Your task to perform on an android device: Read the reviews for the Hoka One One shoes so as to judge the quality and other parameters of the product in the eBay app.
Image 0: 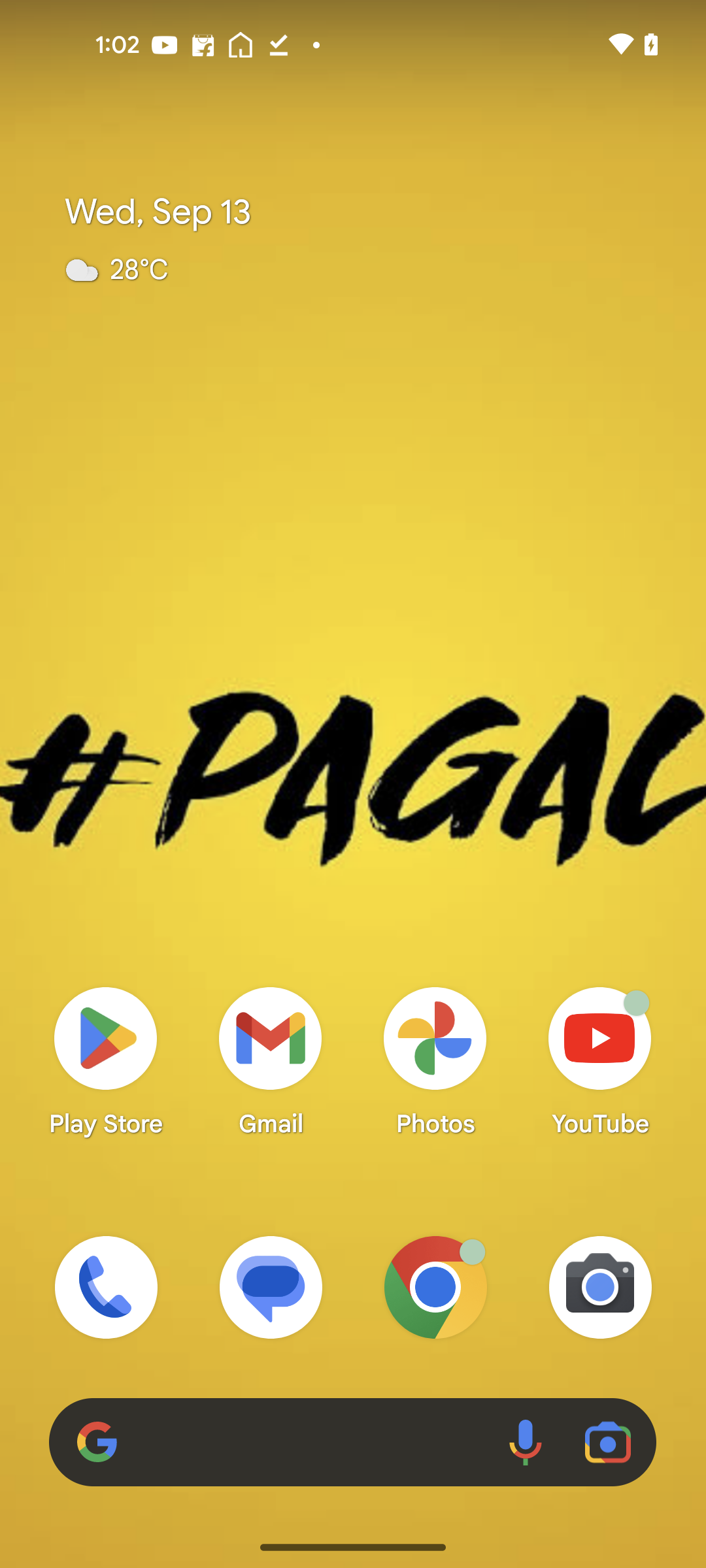
Open the eBay app
Step 0: open app "eBay"
Image 1: 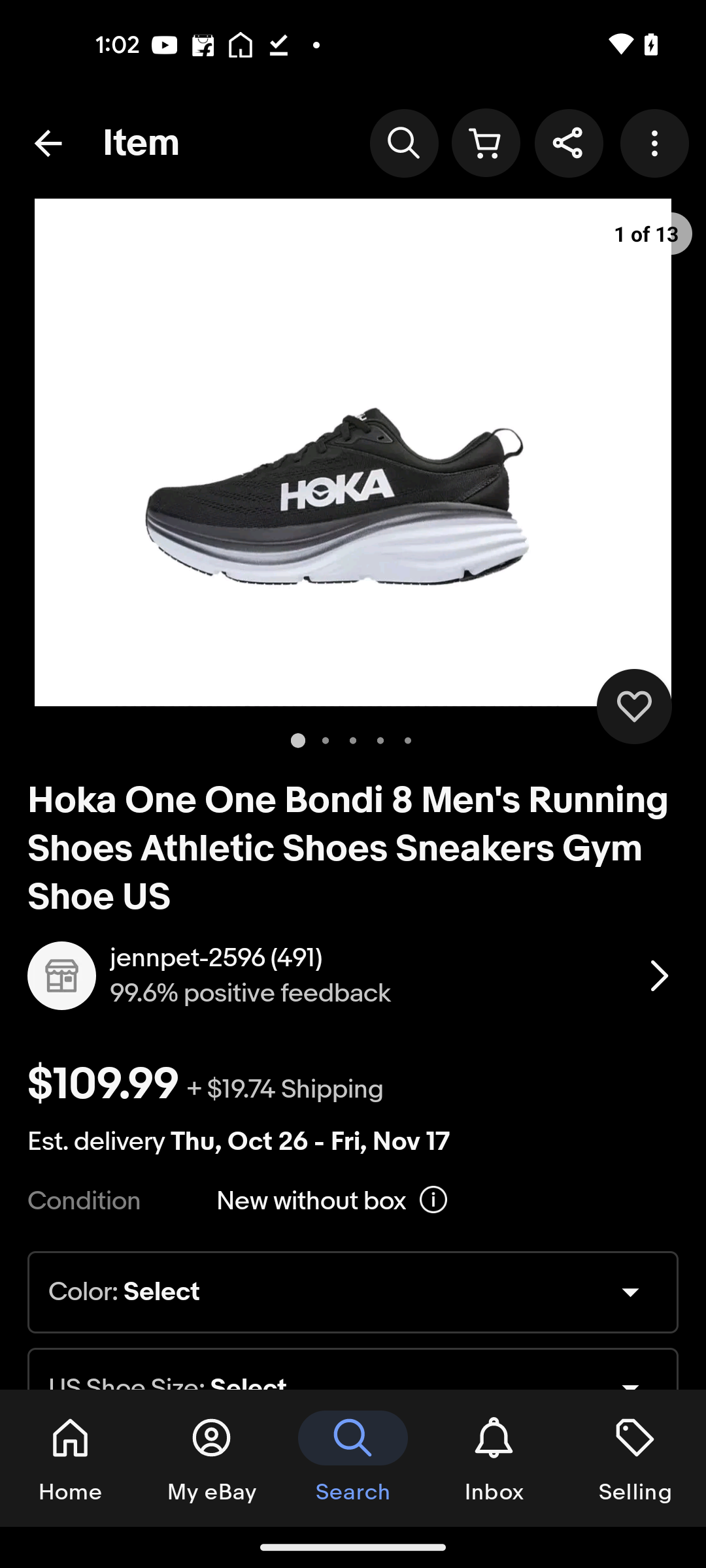
Scroll up for the reviews
Step 1: scroll down
Image 2: 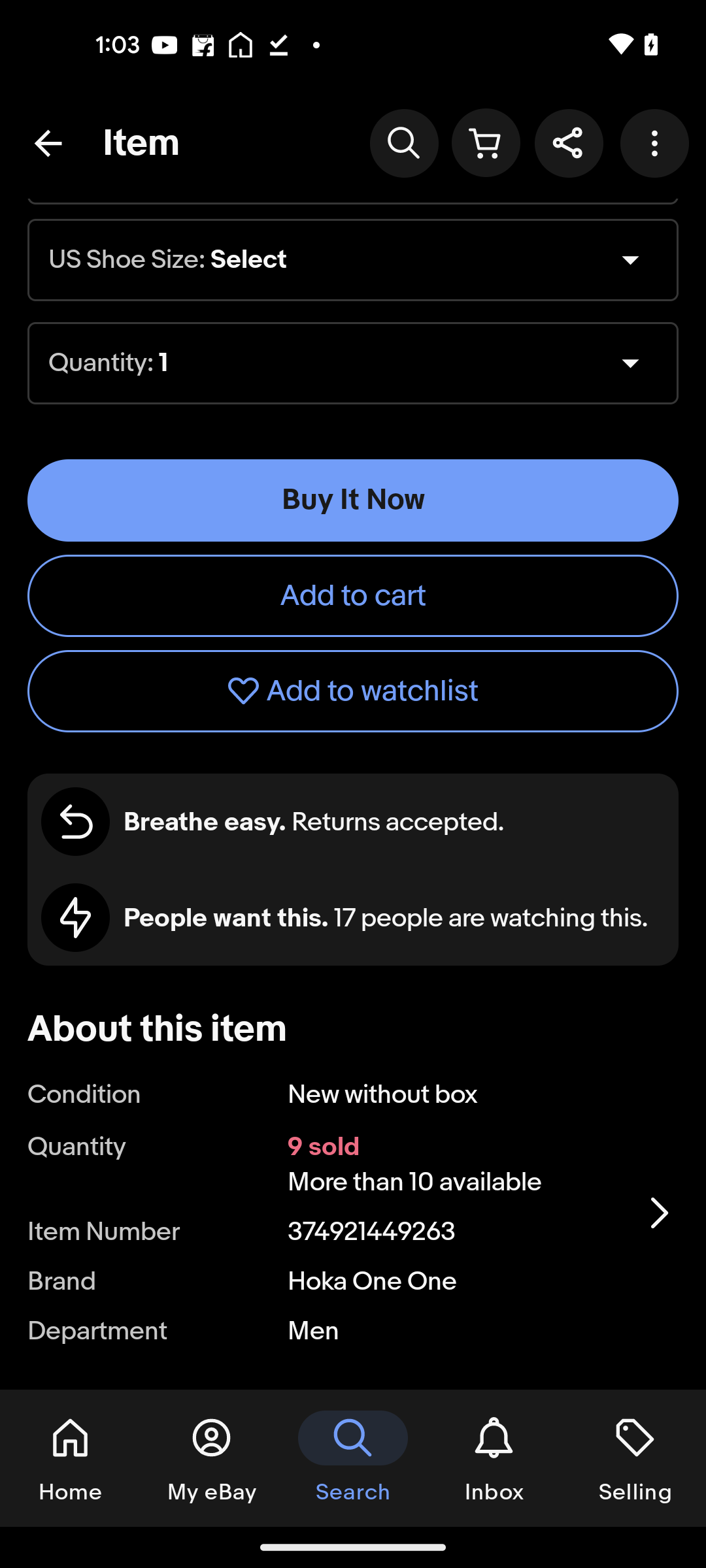
Scroll up for the reviews
Step 2: scroll down
Image 3: 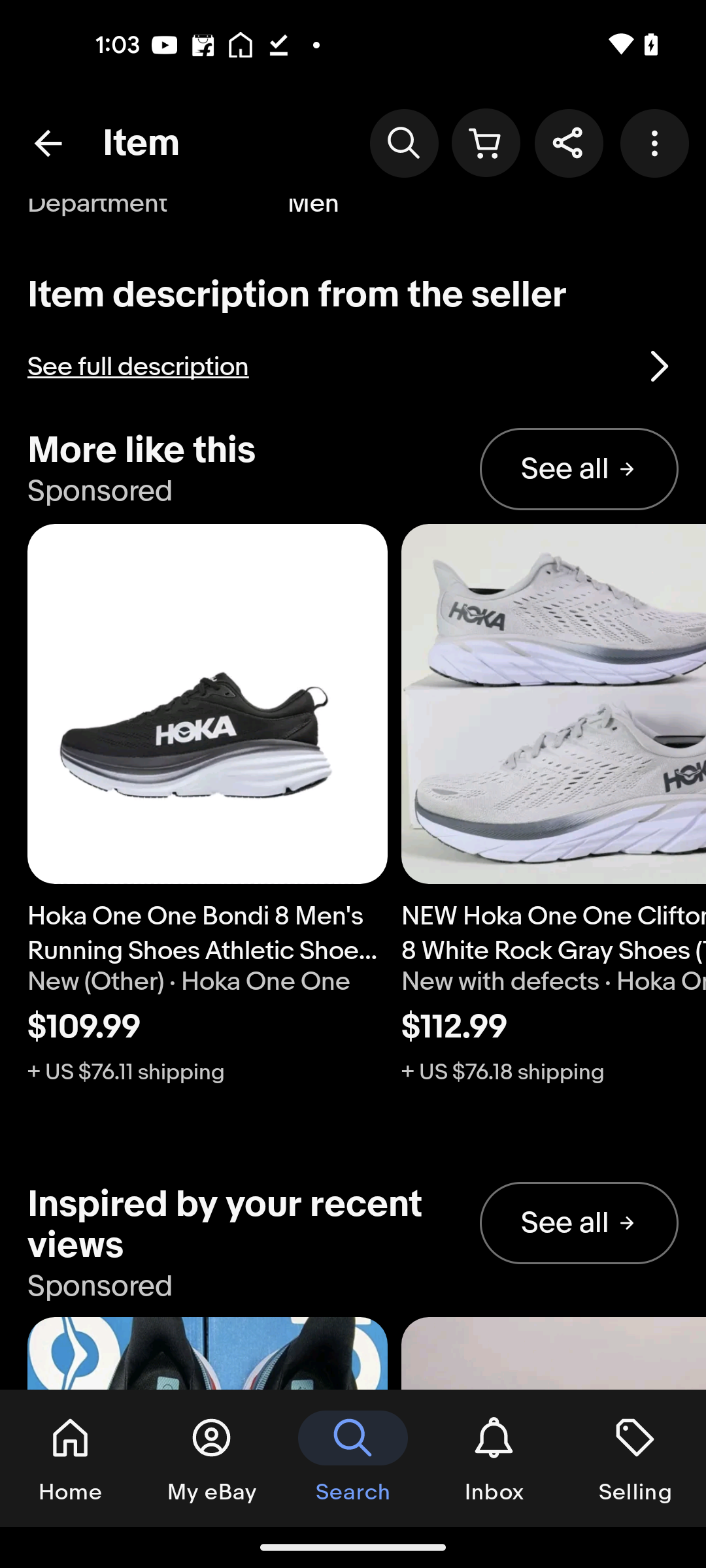
Scroll up for the reviews
Step 3: scroll down
Image 4: 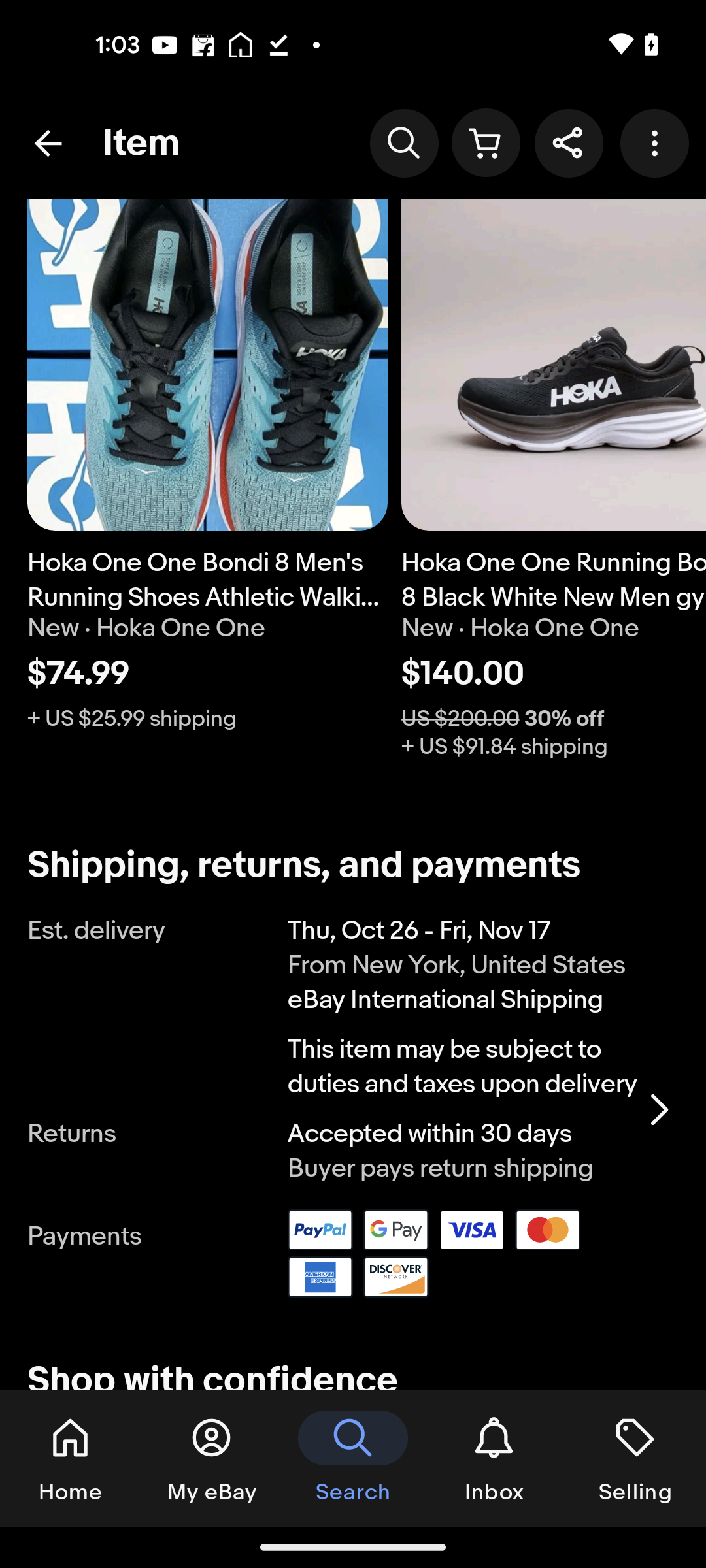
Scroll up for the reviews
Step 4: scroll down
Image 5: 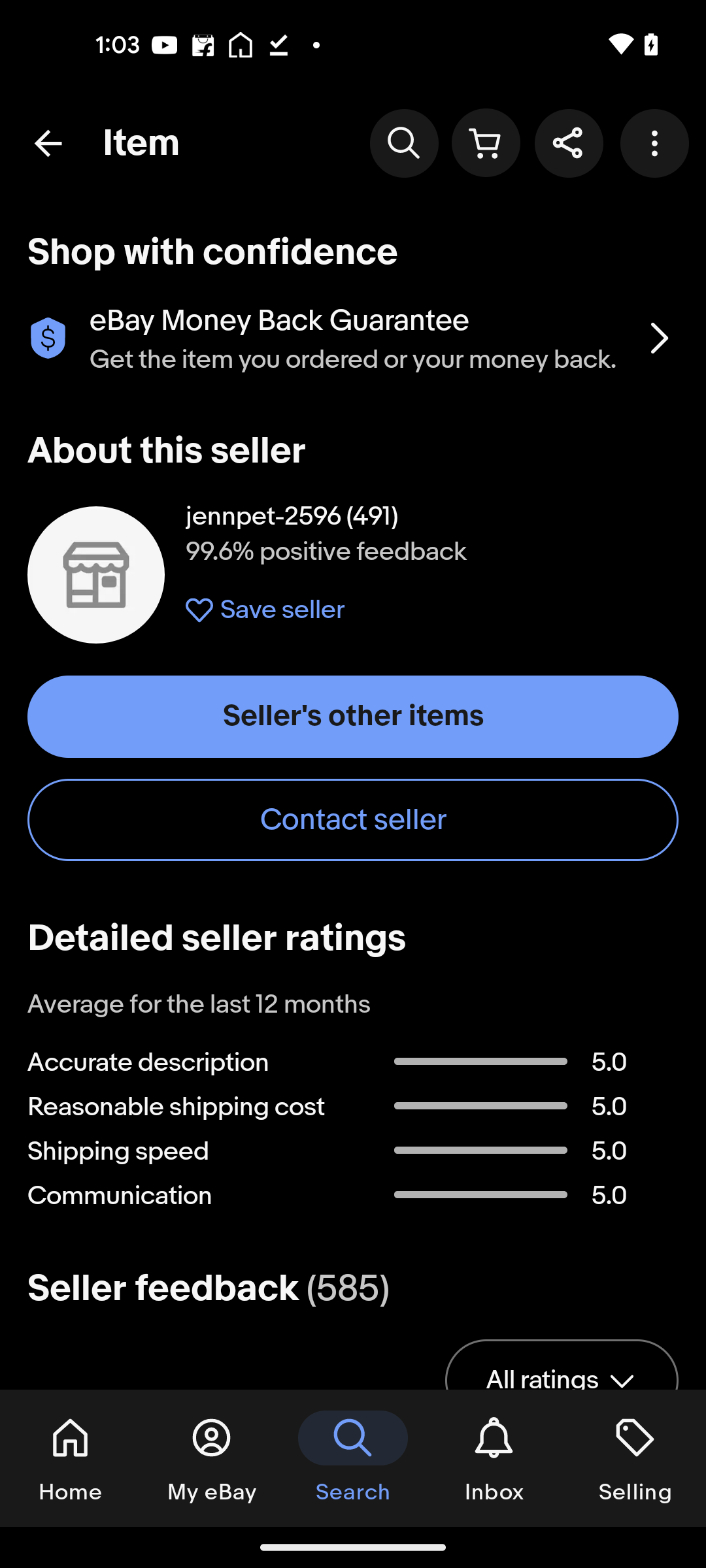
Scroll up for the reviews
Step 5: scroll down
Image 6: 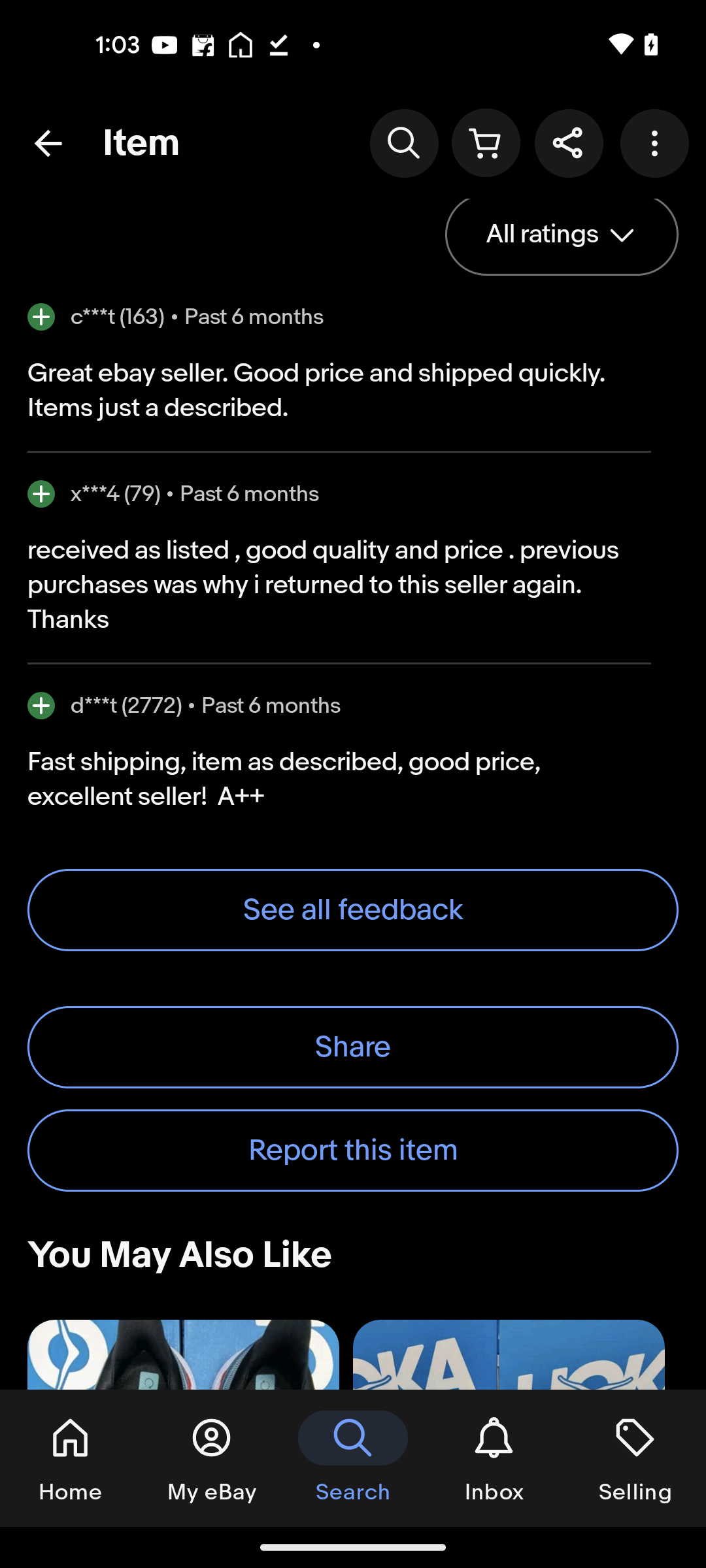
Click on the All rating button
Step 6: click (562, 237)